Your task to perform on an android device: I want to move the file of JRR Tolkien into the JRR book folder because I don’t want any mess on my drive
Image 0: 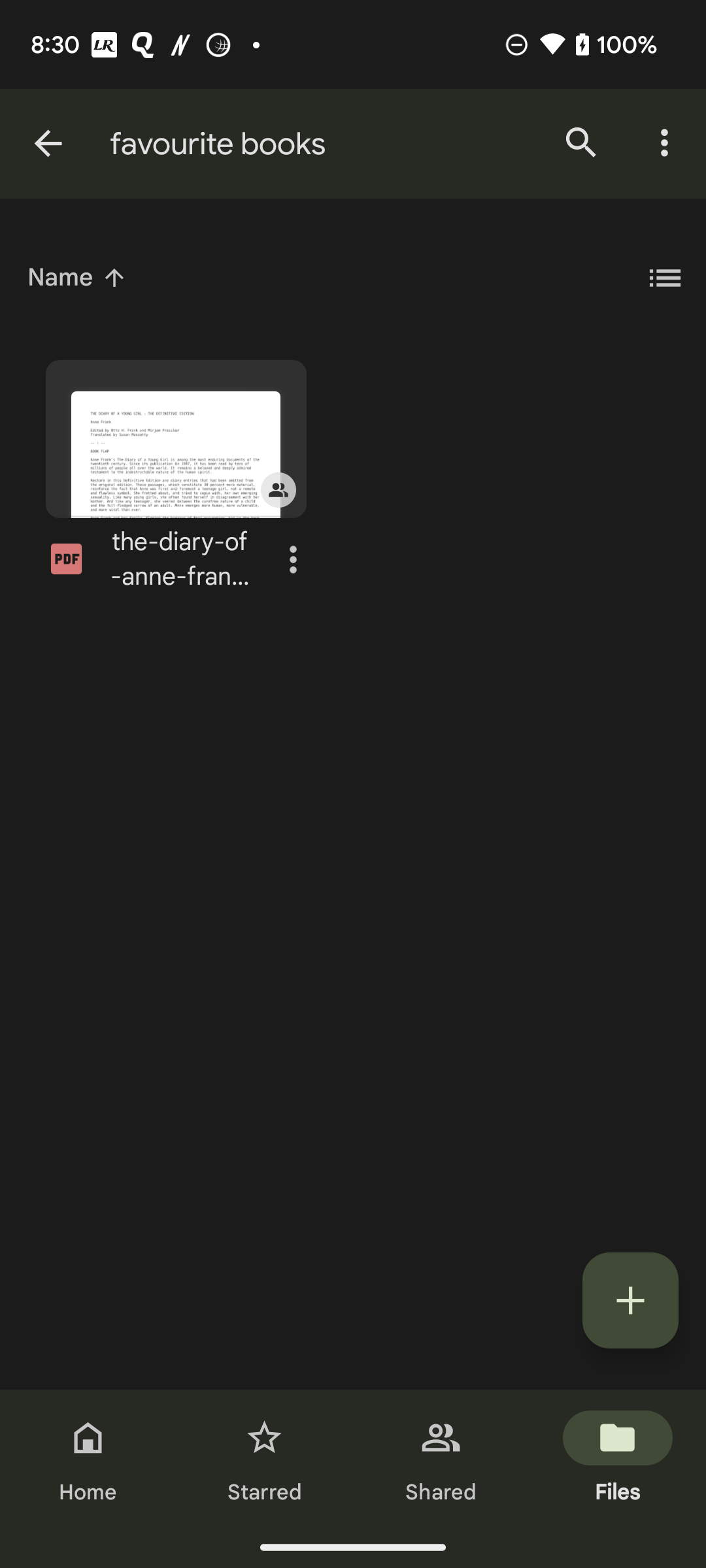
Go back to the screen
Step 0: press back button
Image 1: 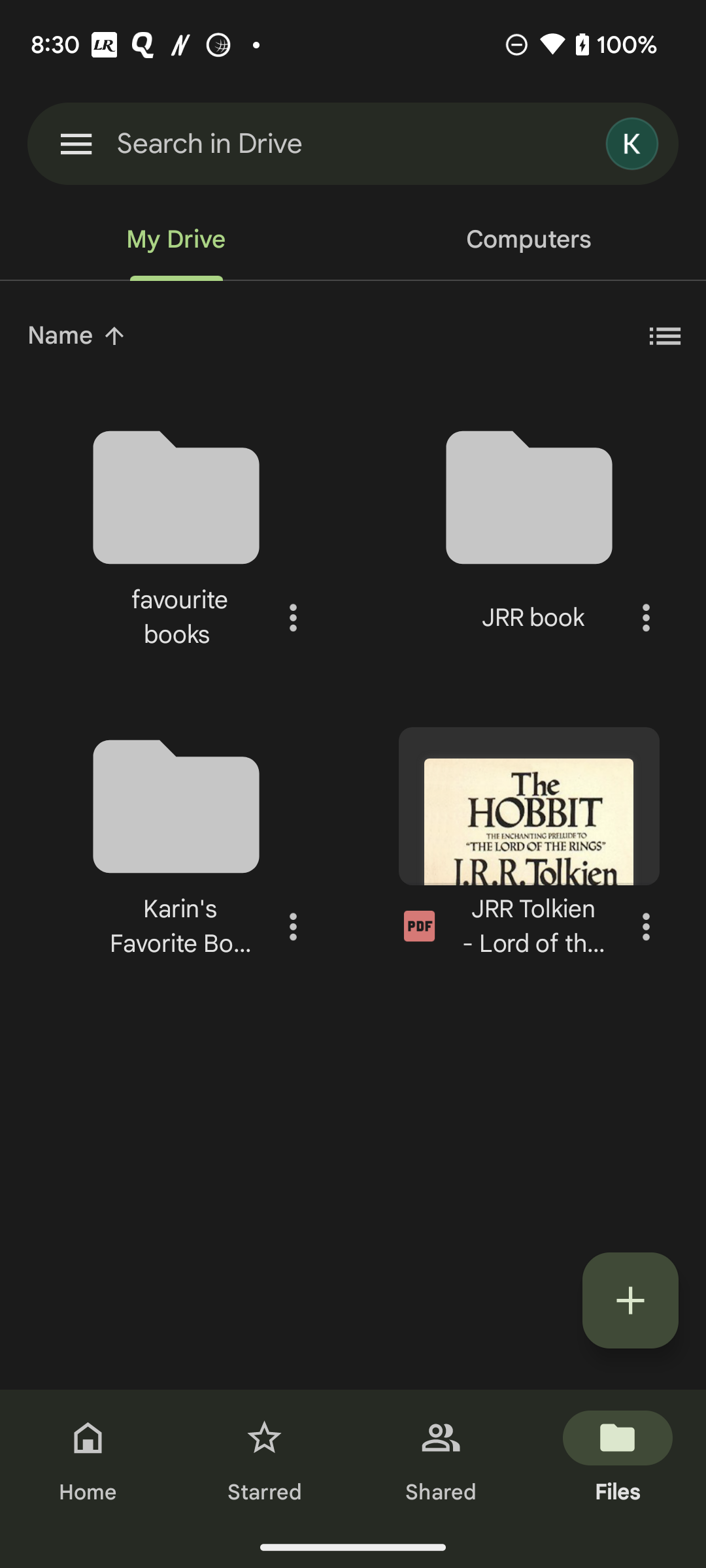
Click on the three dots icon of the JRR tolkien file 
Step 1: click (646, 926)
Image 2: 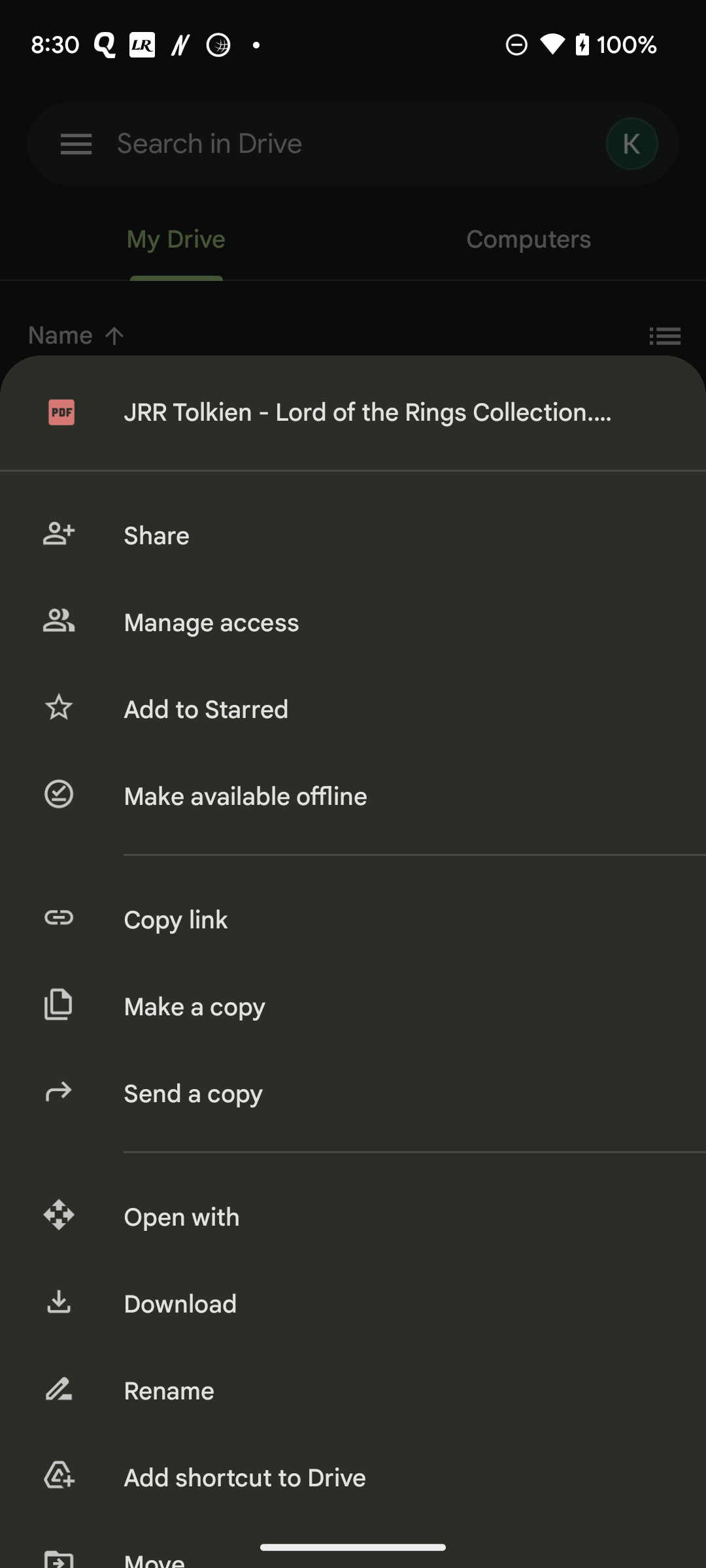
scroll up to view the move option
Step 2: scroll down
Image 3: 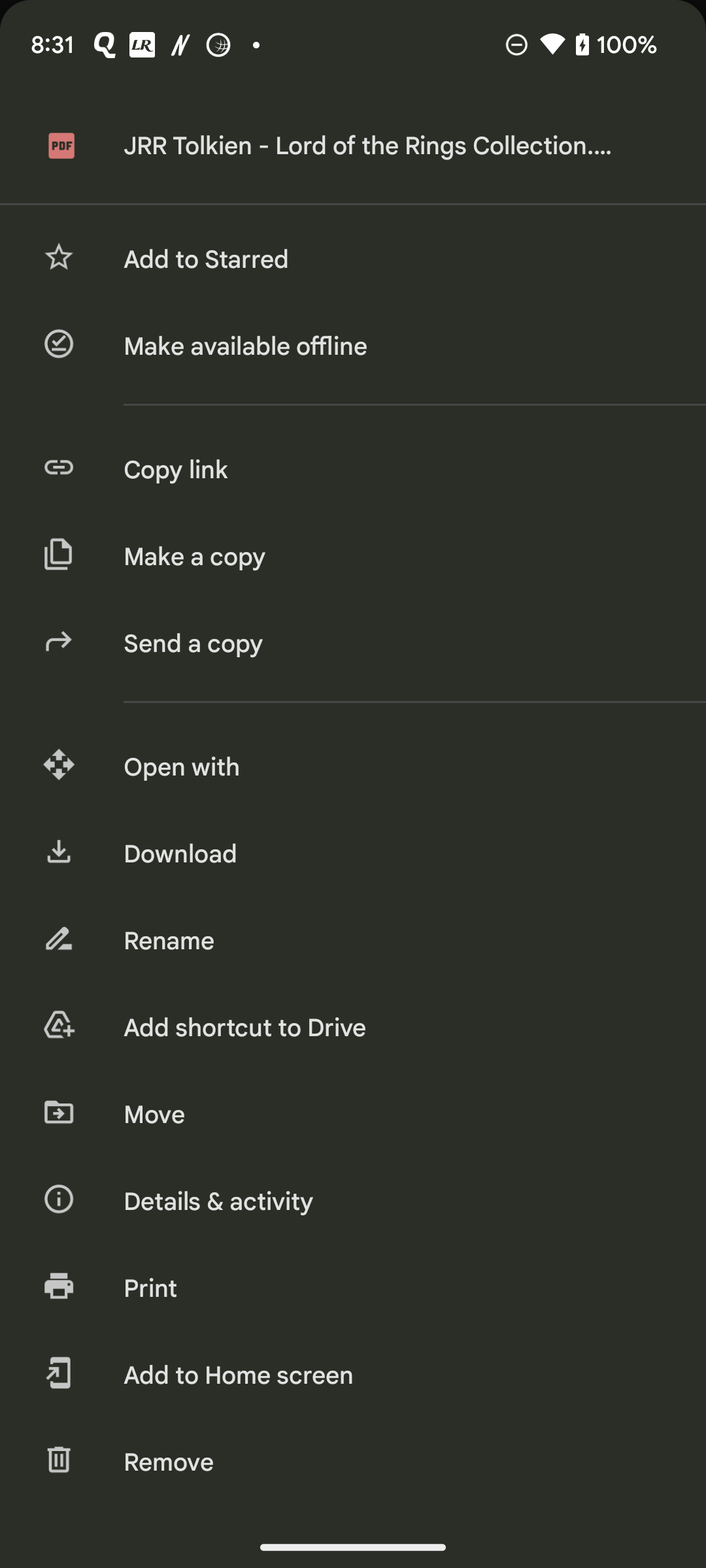
Click on the Move option 
Step 3: click (46, 1118)
Image 4: 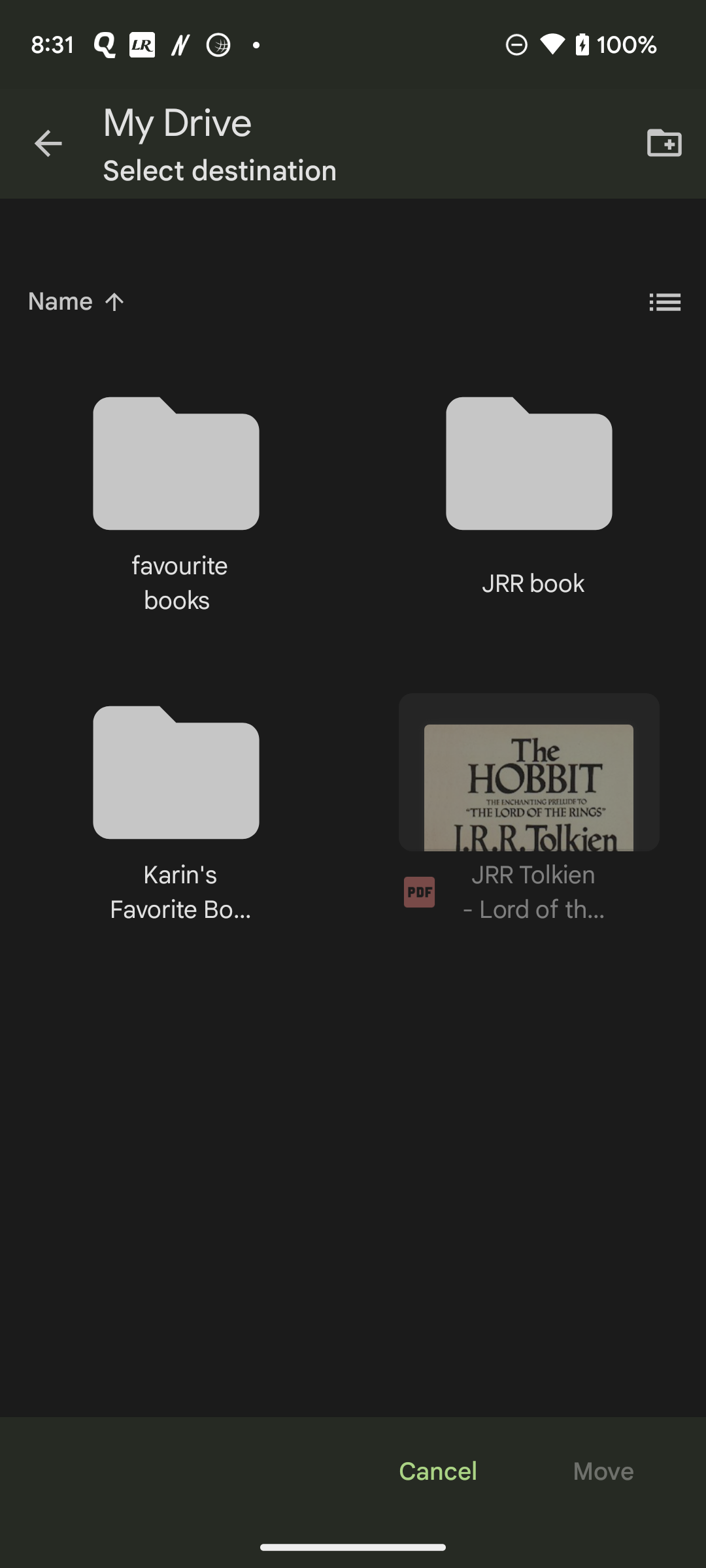
Click on the JRR book folder option 
Step 4: click (576, 497)
Image 5: 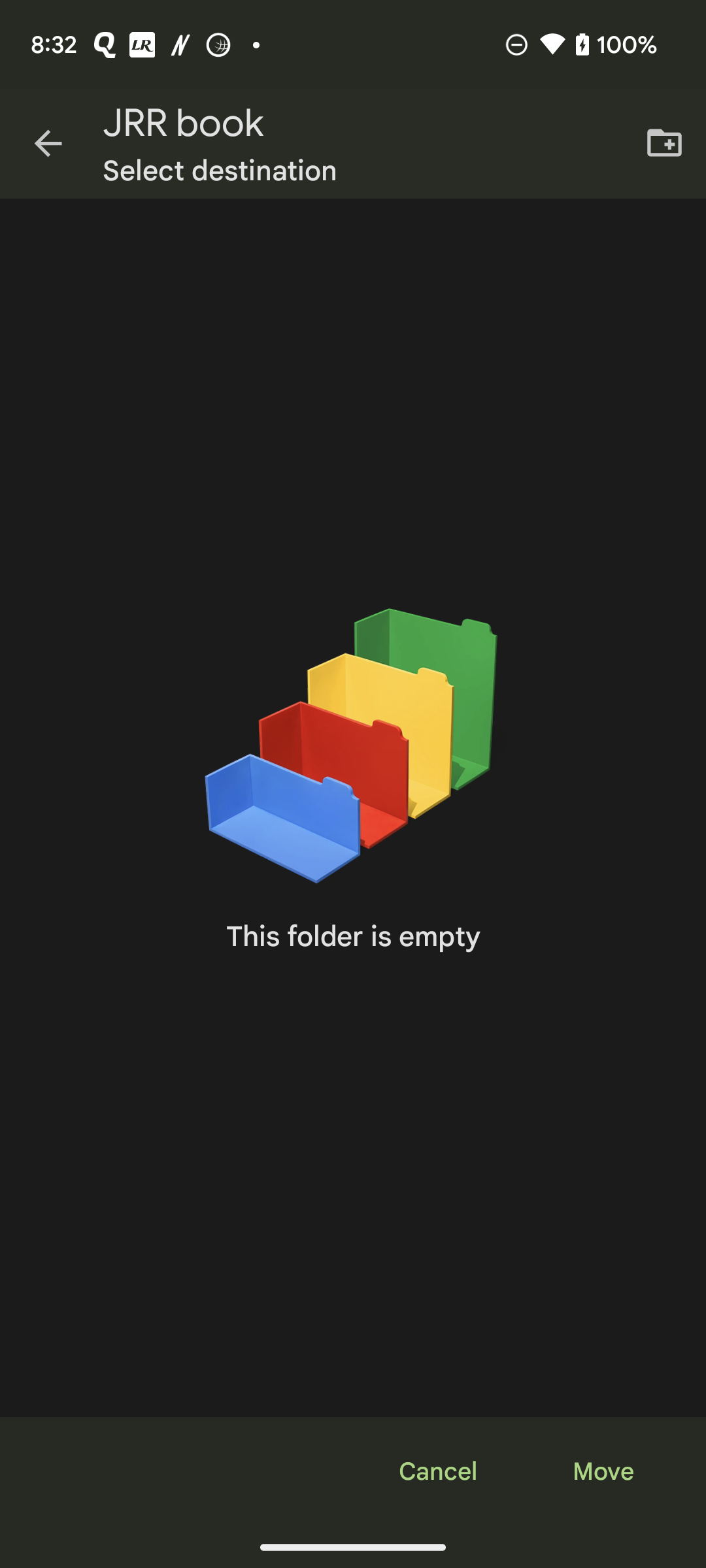
Click on the Move option at the bottom right of the screen
Step 5: click (603, 1471)